Your task to perform on an android device: View the Red Tape men white running shoes details in the Tata Cliq app.
Image 0: 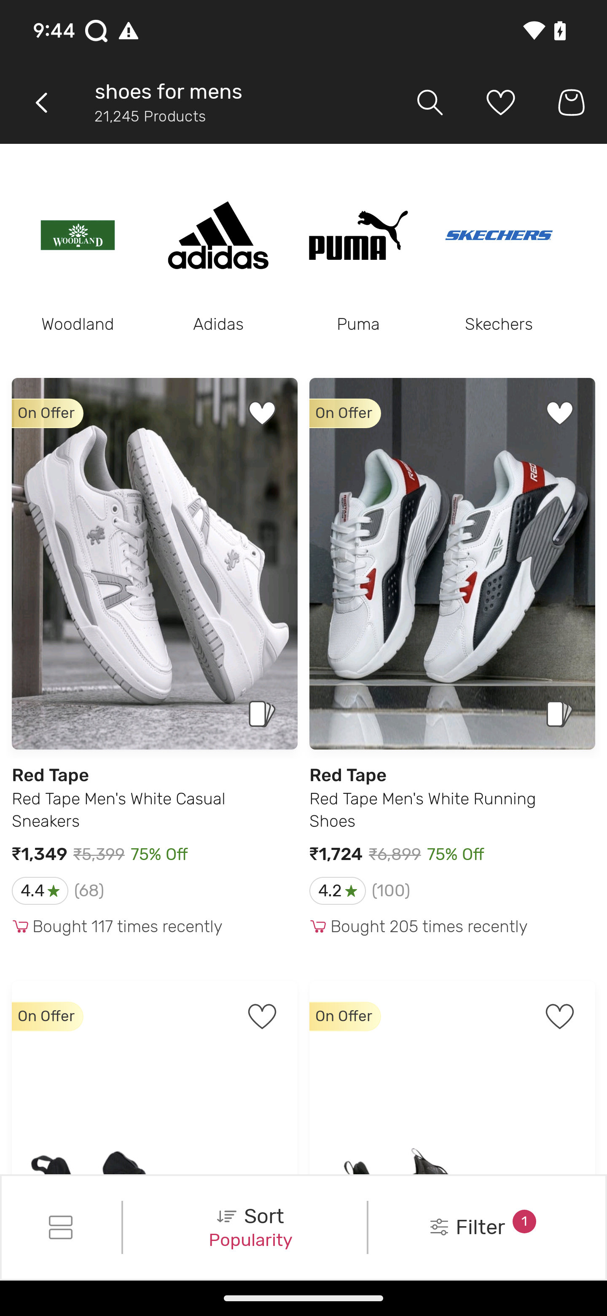
Click on the Red Tape men white running shoes
Step 0: click (452, 683)
Image 1: 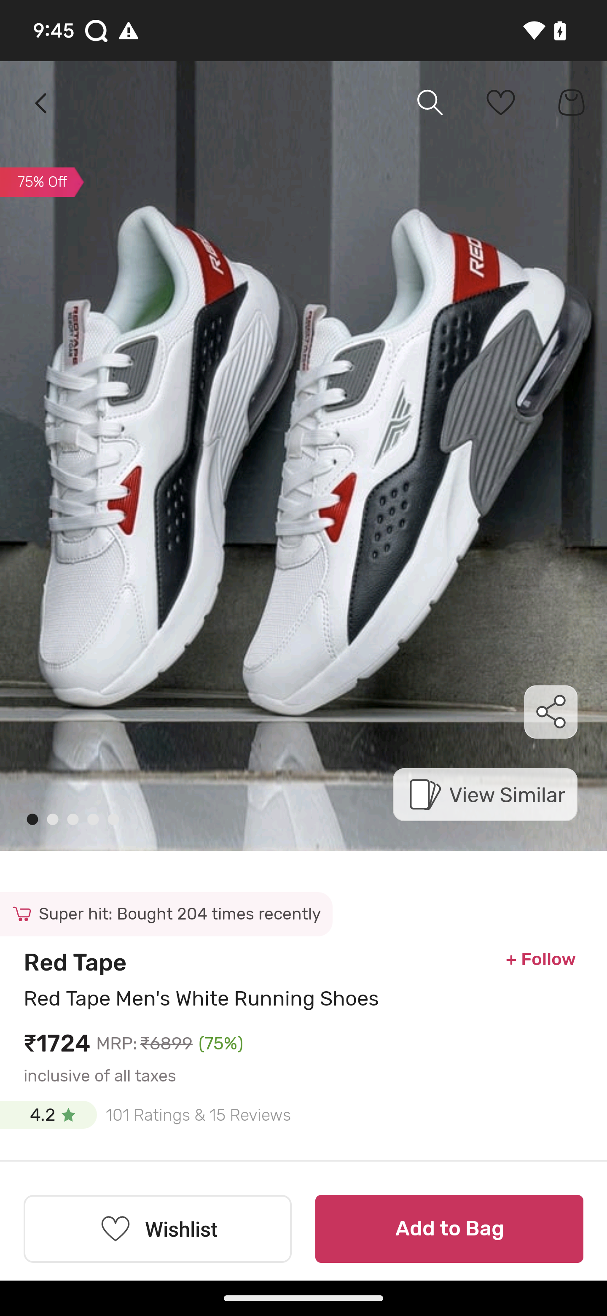
Swipe up on the screen to view the details
Step 1: scroll down
Image 2: 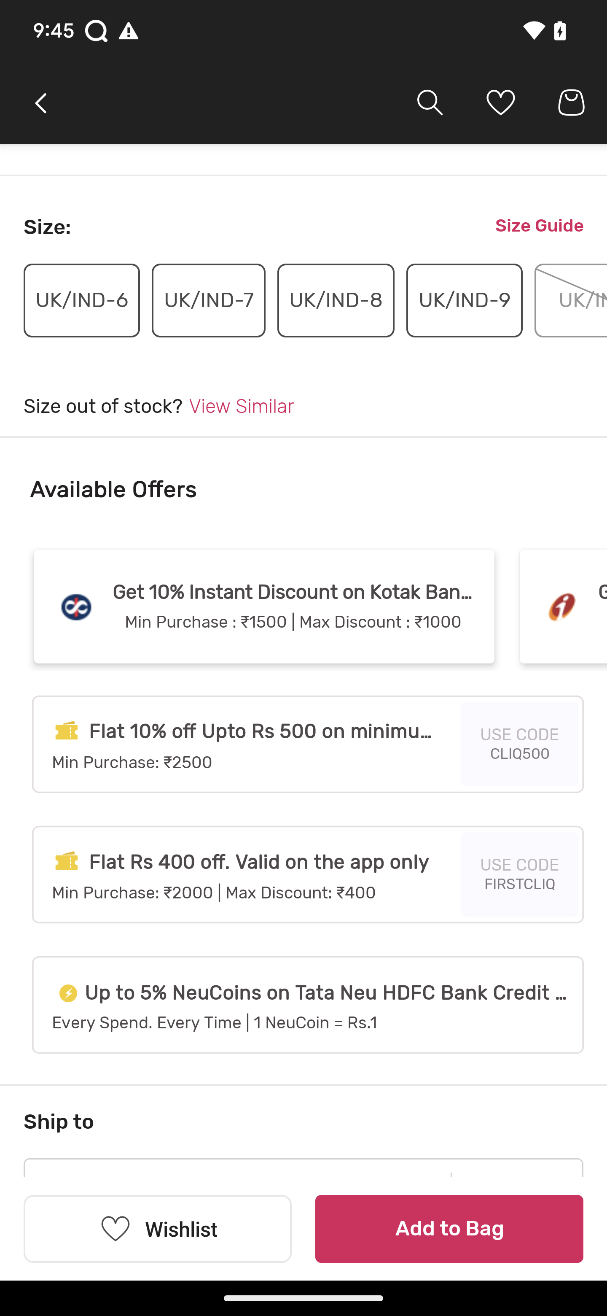
Swipe up on the screen to view the details
Step 2: scroll down
Image 3: 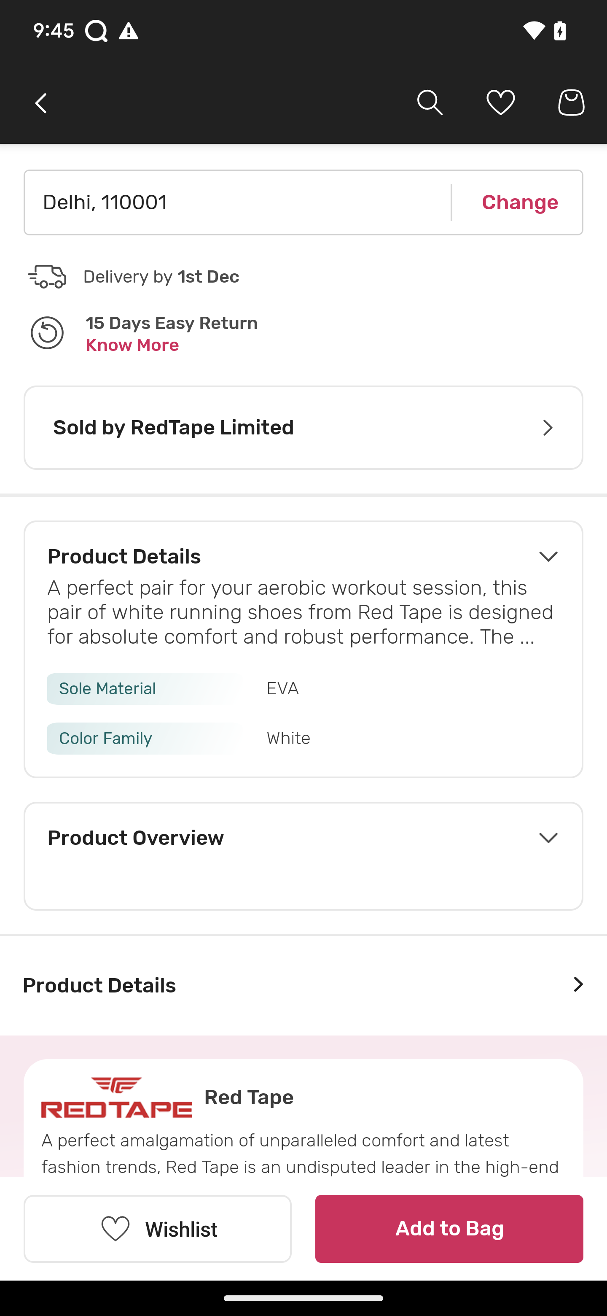
Click on the product details
Step 3: click (303, 985)
Image 4: 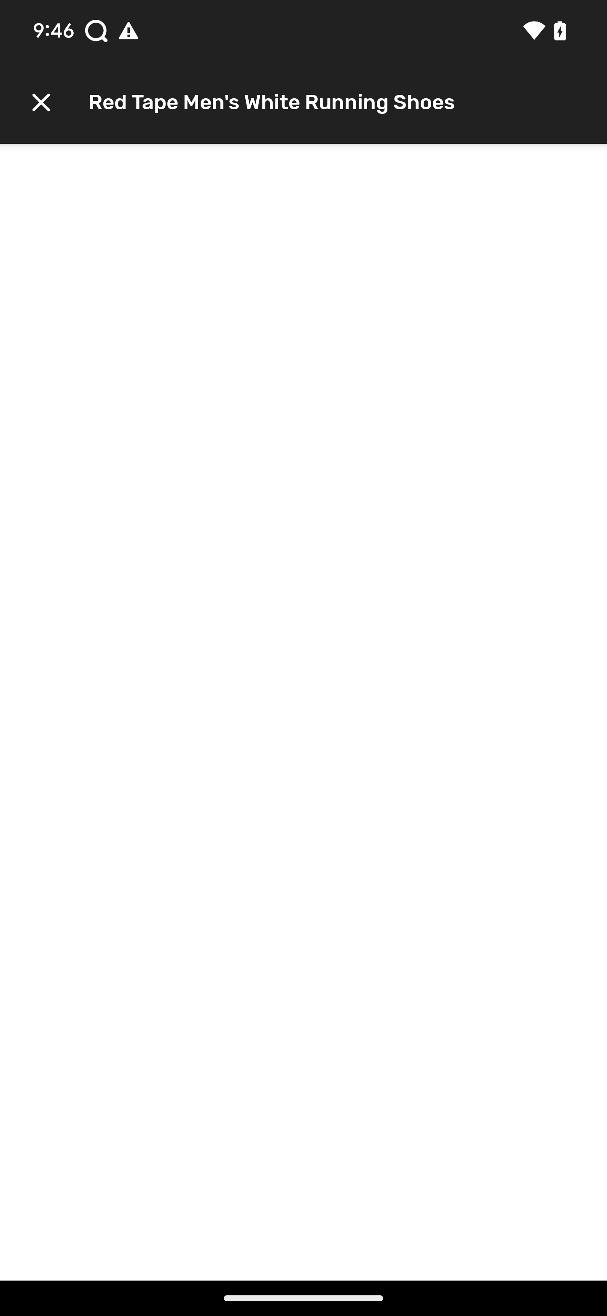
Click on the product details
Step 4: wait